Your task to perform on an android device: i would like to save an current audio clip of a birthday wish for my friends birthday party through easy voice recorder app
Image 0: 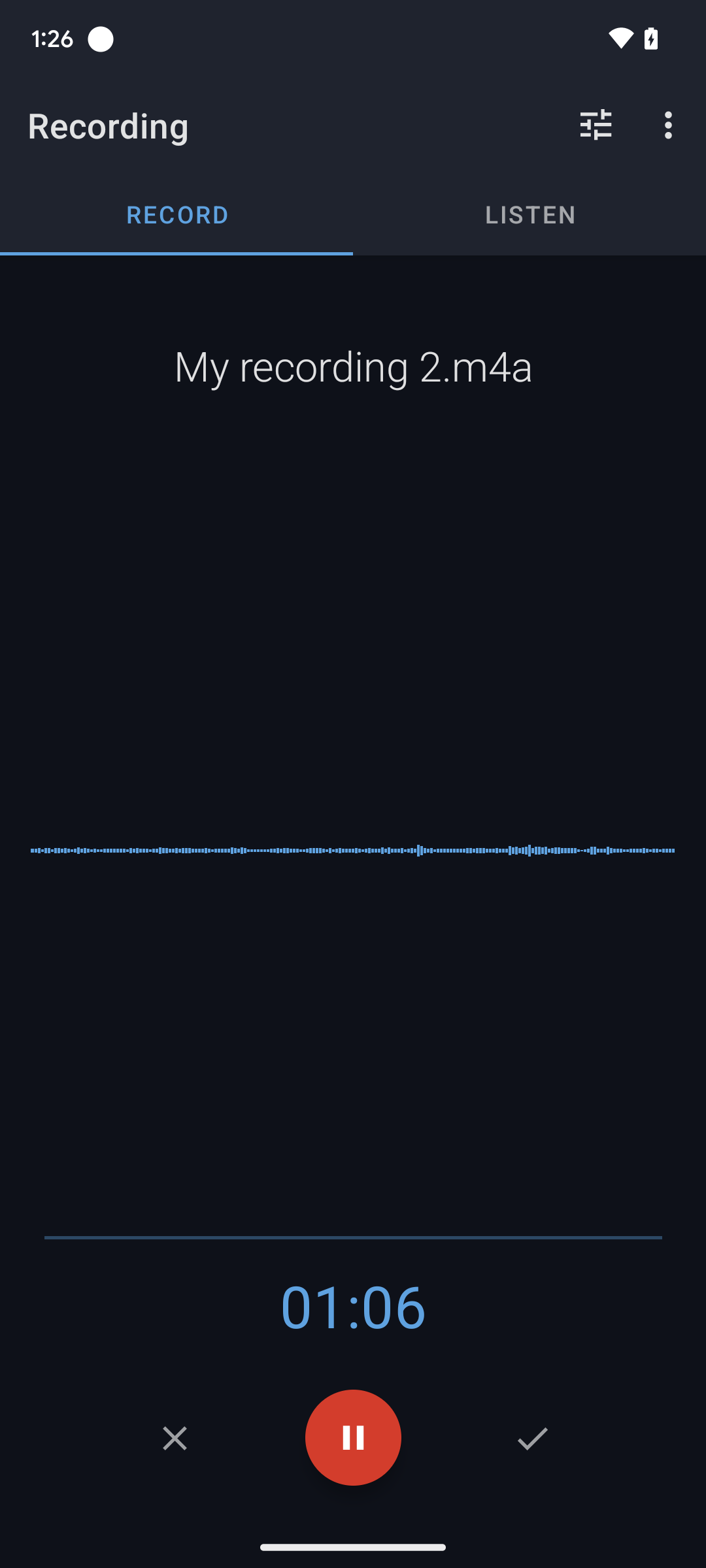
click on the  right tick button at the lower right corner of the screen to save an audio 
Step 0: click (532, 1437)